Your task to perform on an android device: I want a room CCTV camera which is not very expensive. Look for such CCTV on JioMart app.
Image 0: 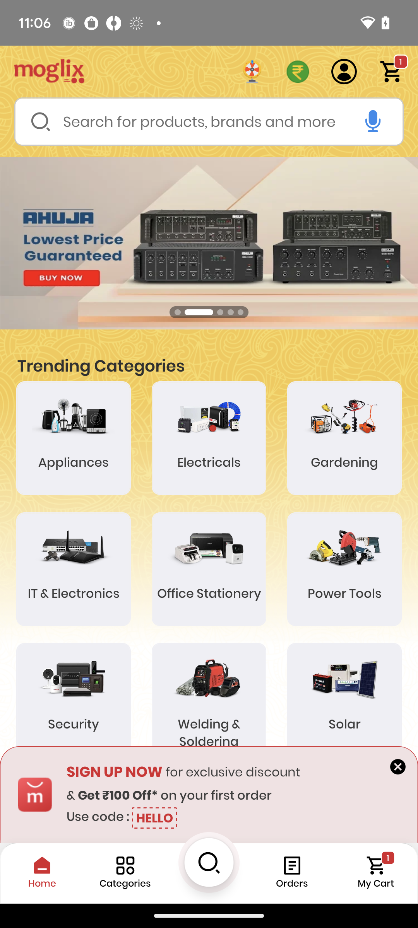
Open the JioMart app.
Step 0: open app "JioMart"
Image 1: 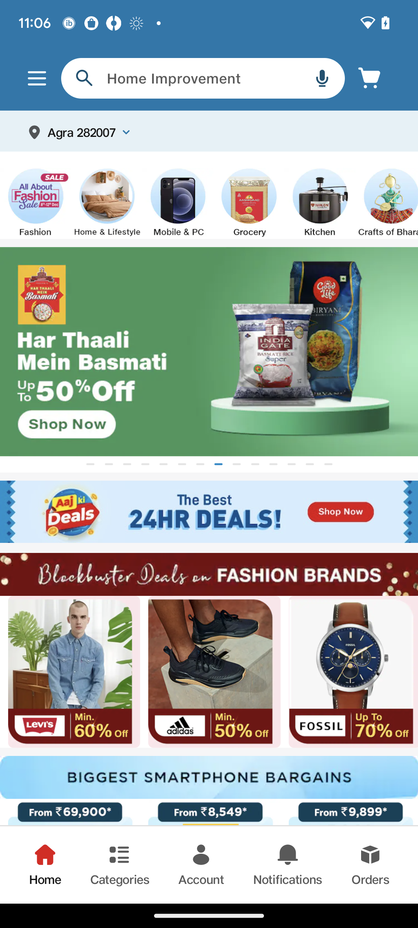
Click on the search bar.
Step 1: click (183, 78)
Image 2: 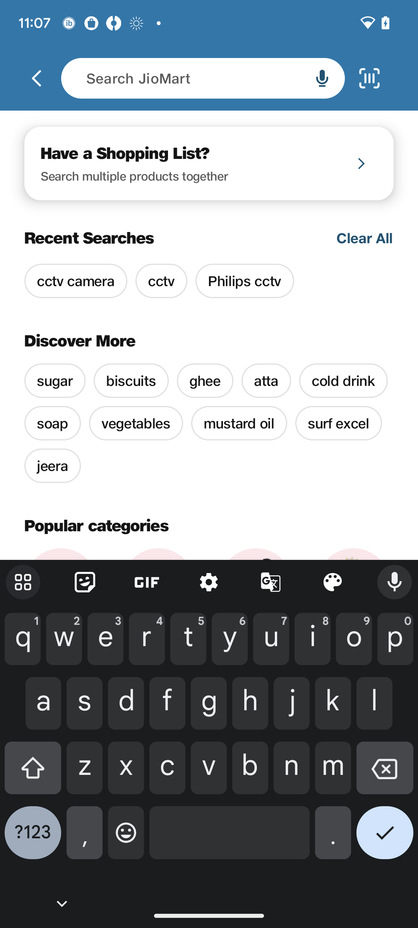
Enter the product name.
Step 2: type "cctv camera"
Image 3: 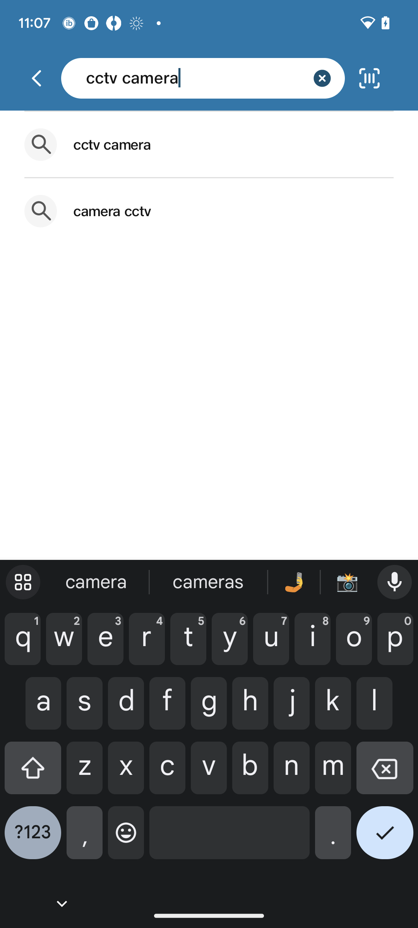
Click on the tick button.
Step 3: click (385, 839)